Your task to perform on an android device: I'd like to see some of my college buddies who are still in Makkah. In the Moovit app, look for a bus from Madinah to Makkah on November 16 
Image 0: 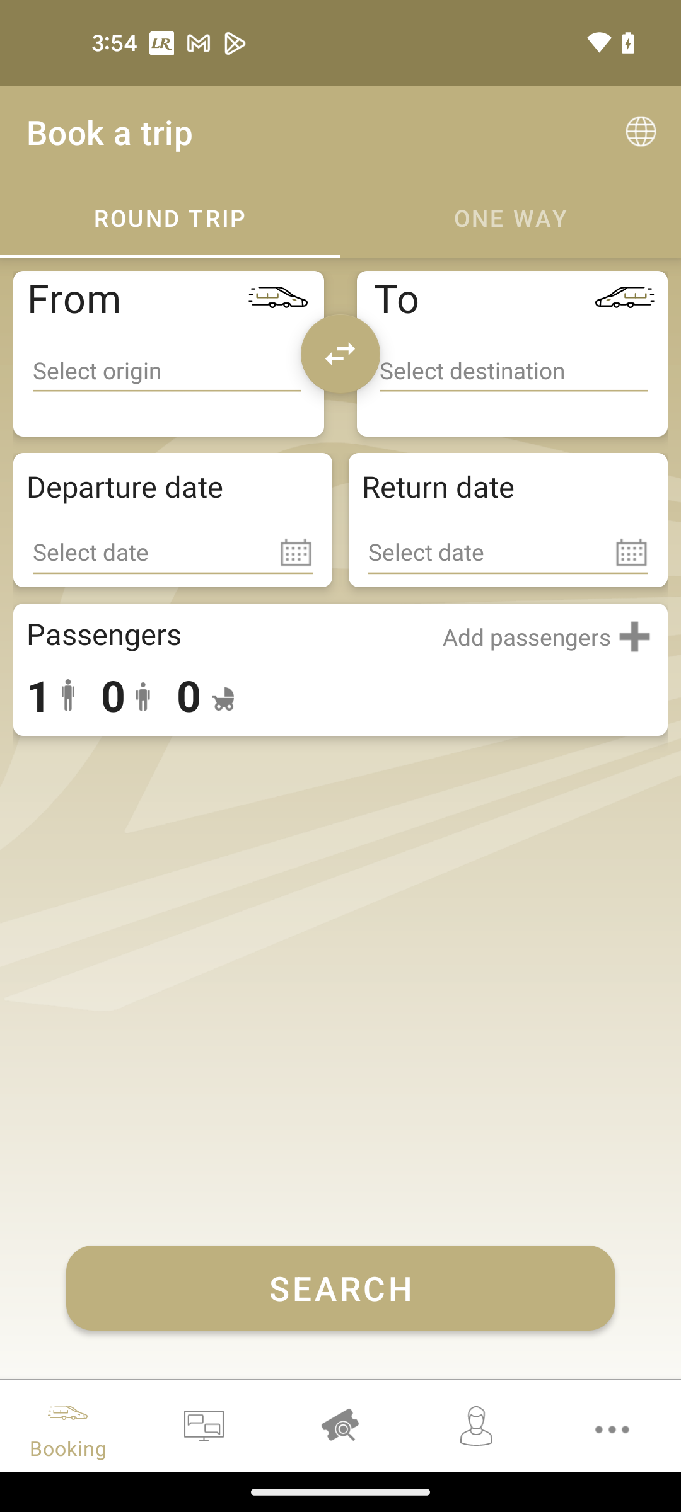
Open the Moovit app
Step 0: open app "Moovit"
Image 1: 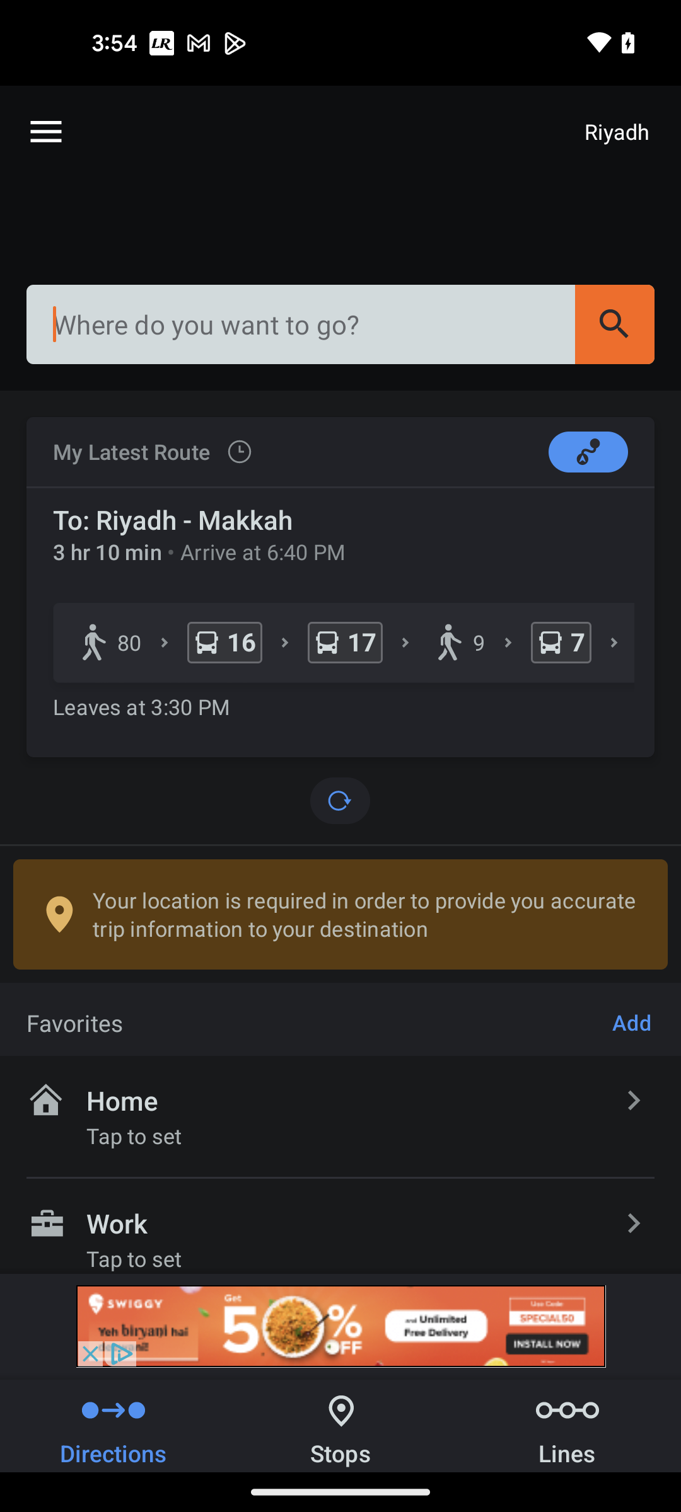
Go to the search bar
Step 1: click (301, 324)
Image 2: 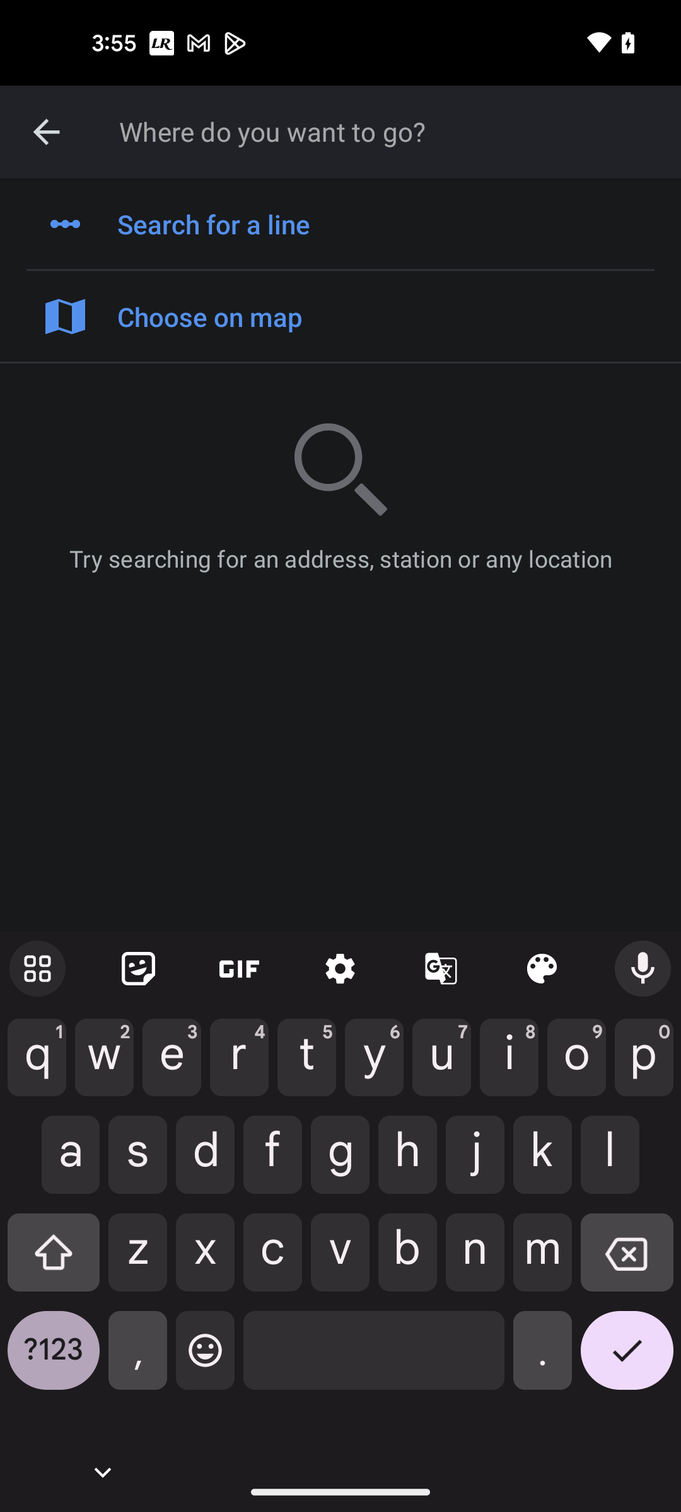
Search for Makkah
Step 2: type "Makkah"
Image 3: 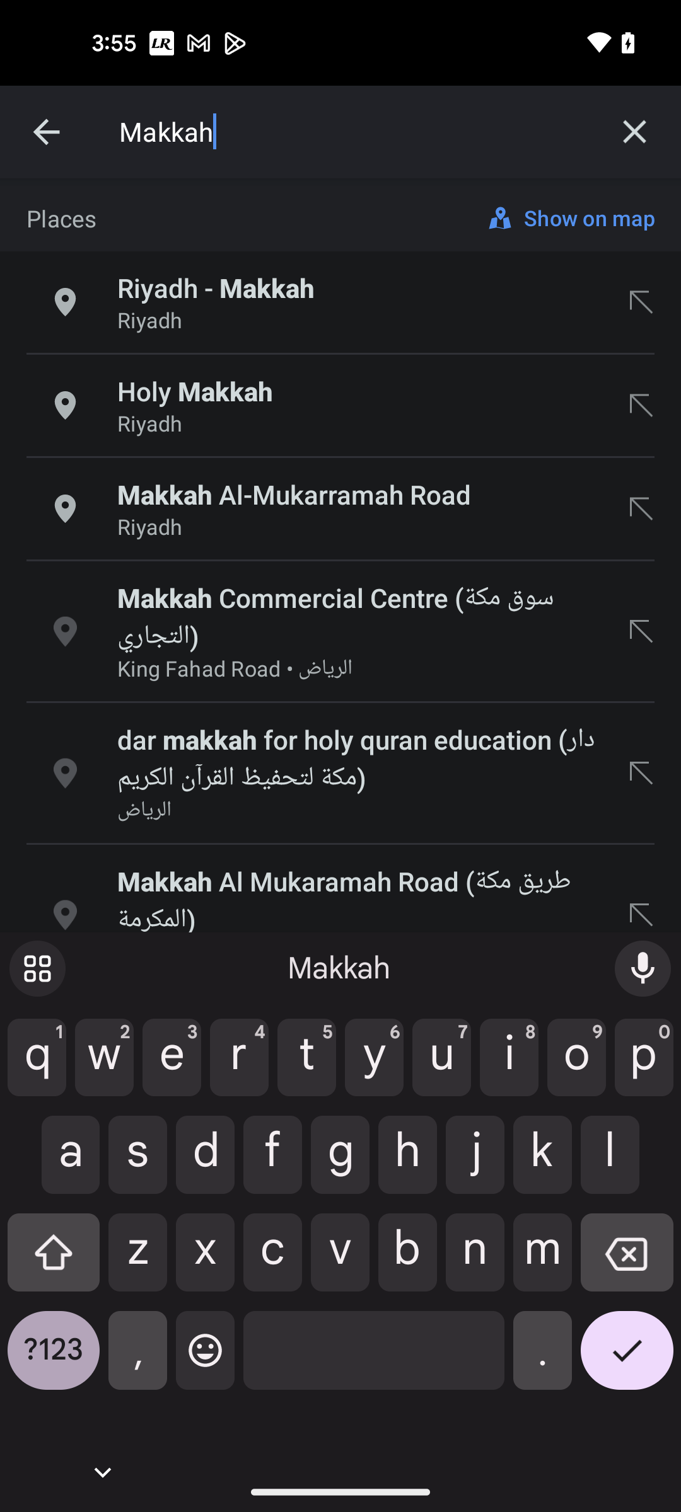
Click on the first searched result
Step 3: click (359, 287)
Image 4: 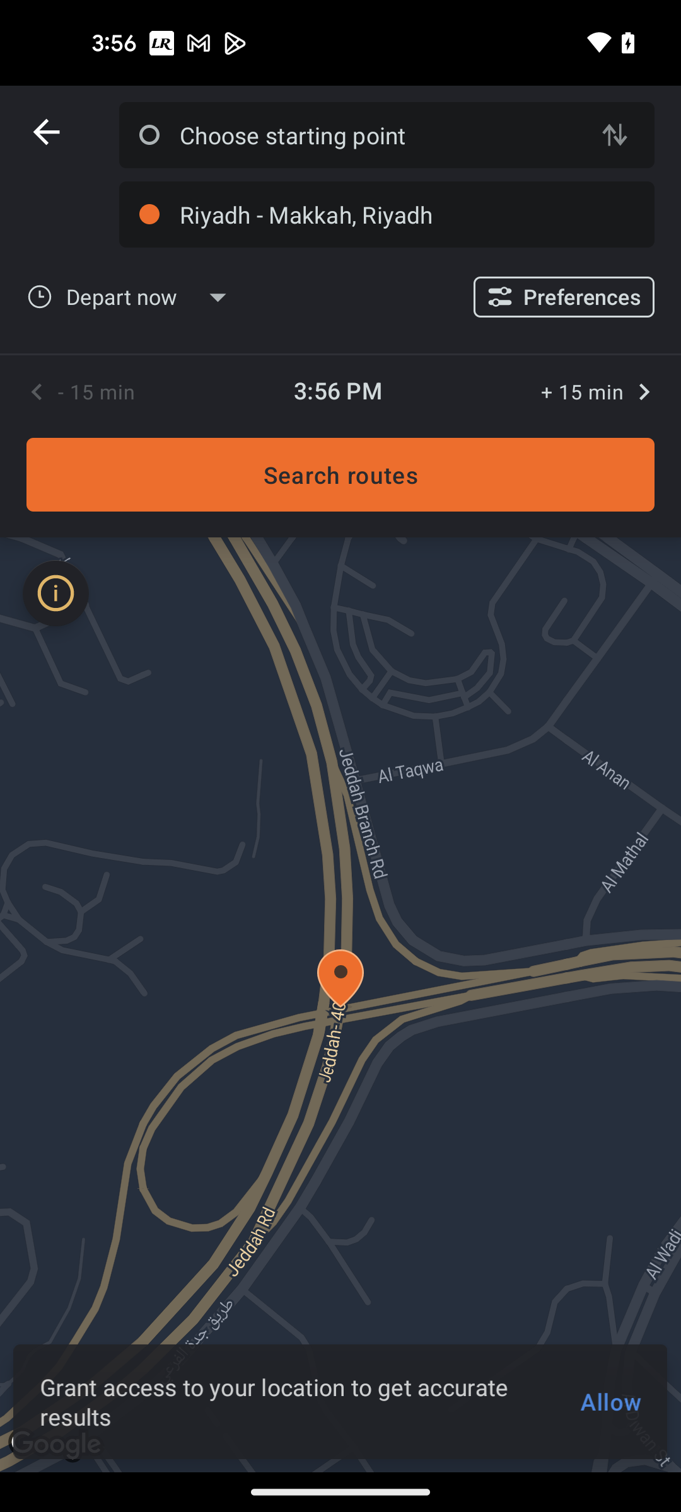
Click on the Choose starting point
Step 4: click (377, 135)
Image 5: 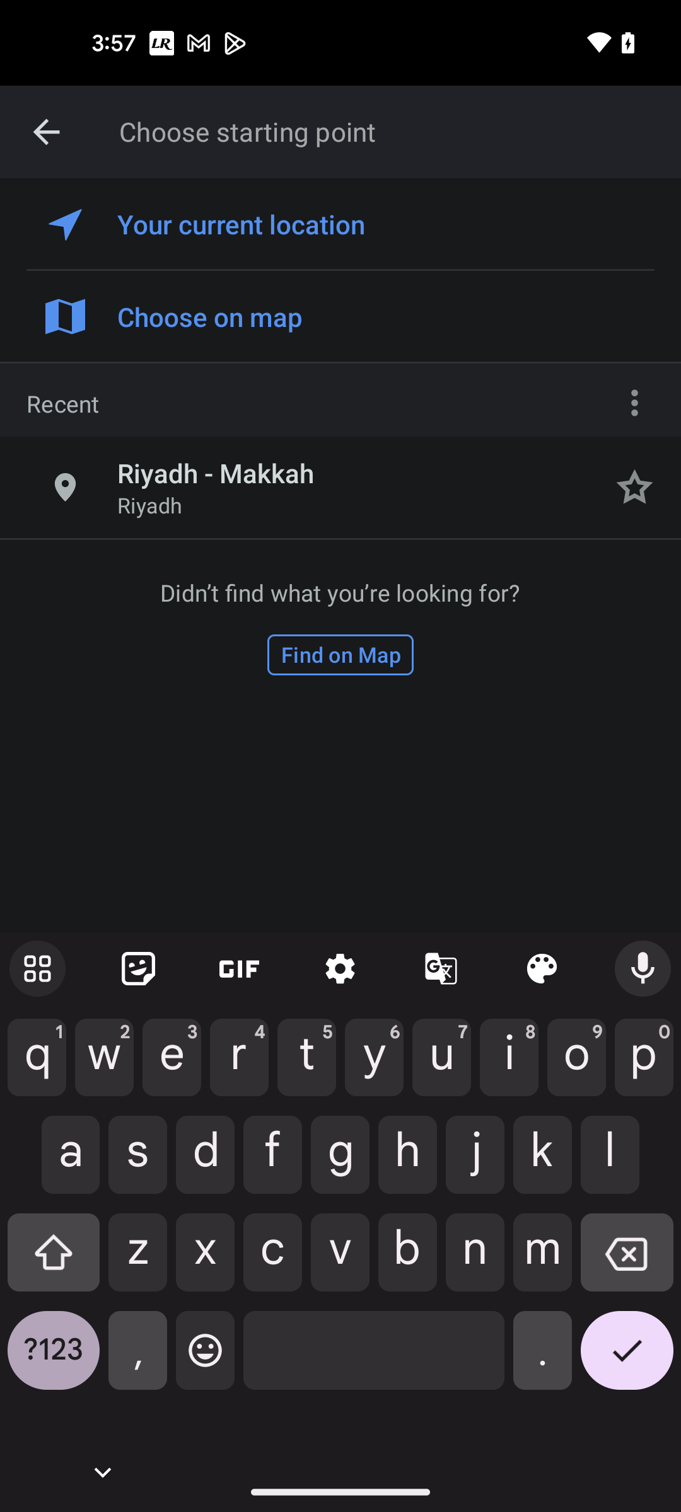
Search for Madinah
Step 5: type "Madinah"
Image 6: 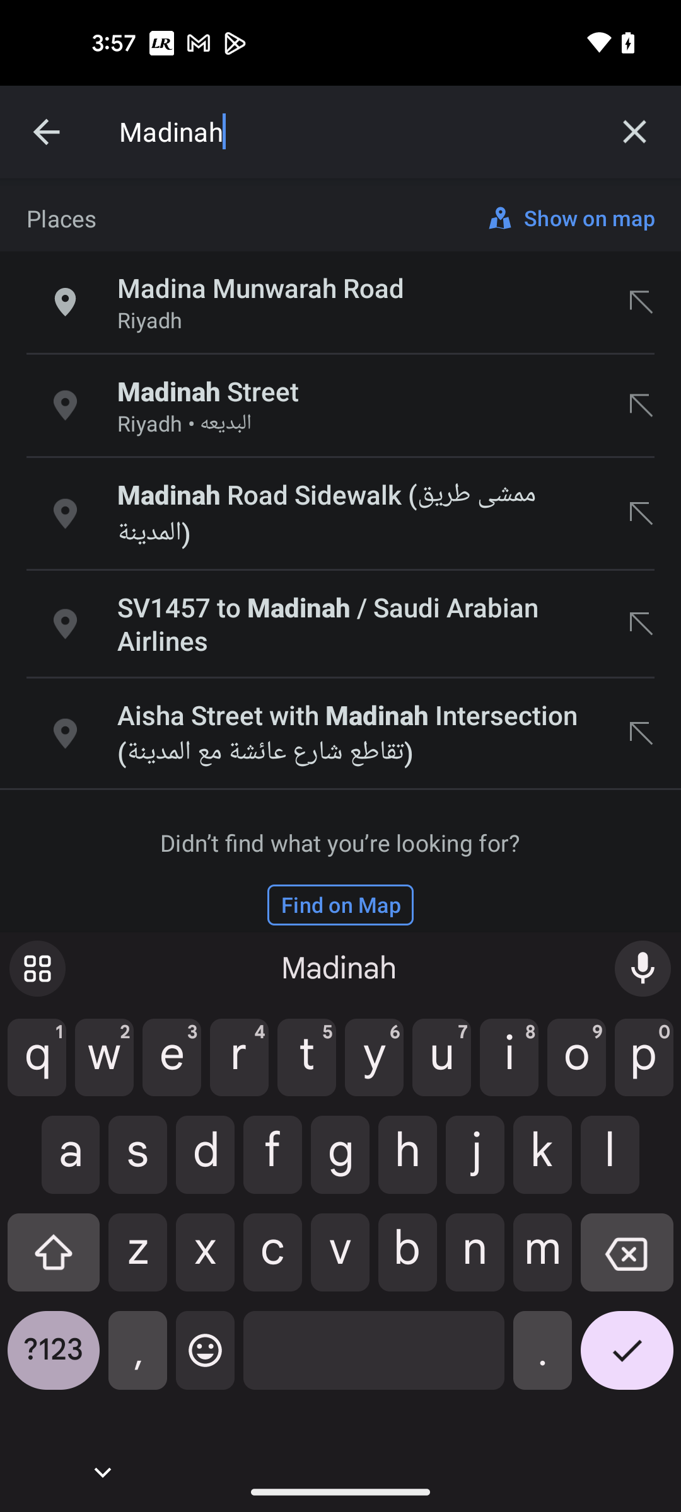
Click  on the first searched result
Step 6: click (359, 287)
Image 7: 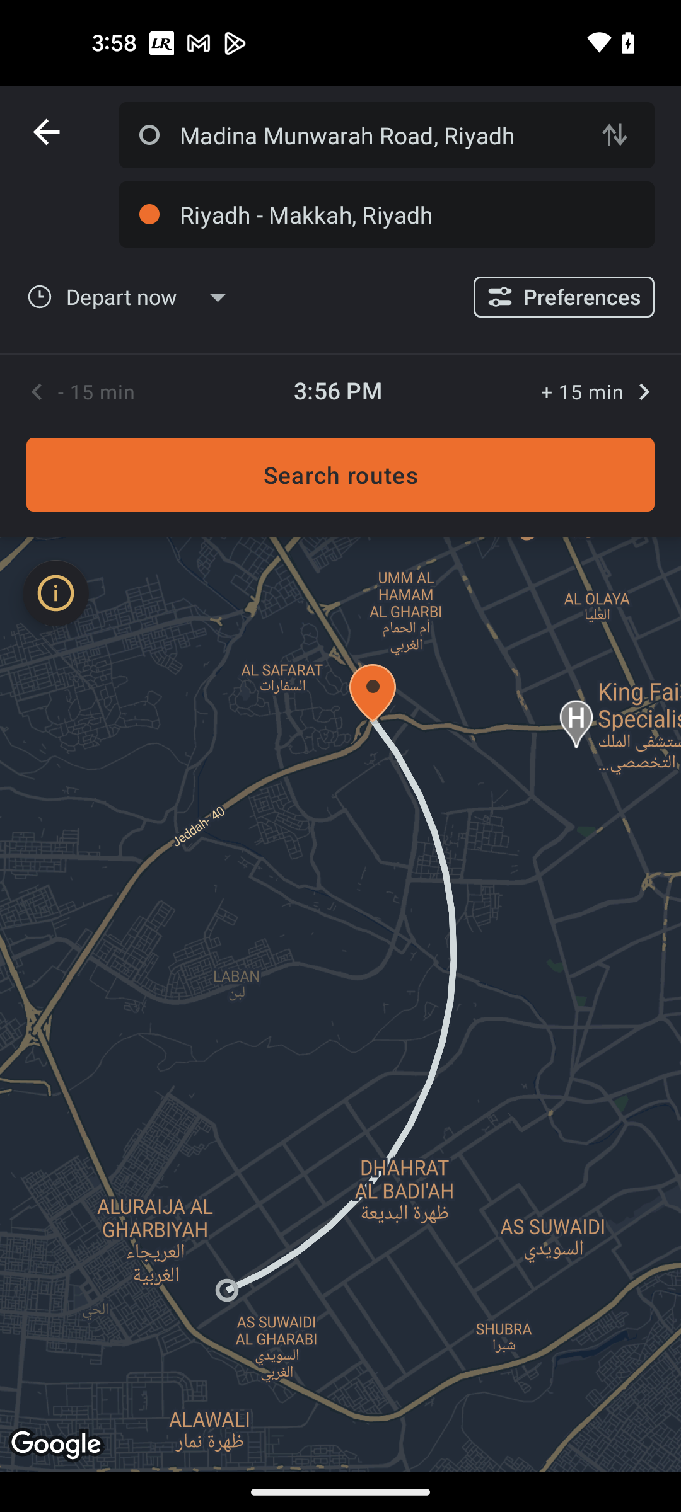
Click on the Depart Now dropdown button
Step 7: click (142, 297)
Image 9: 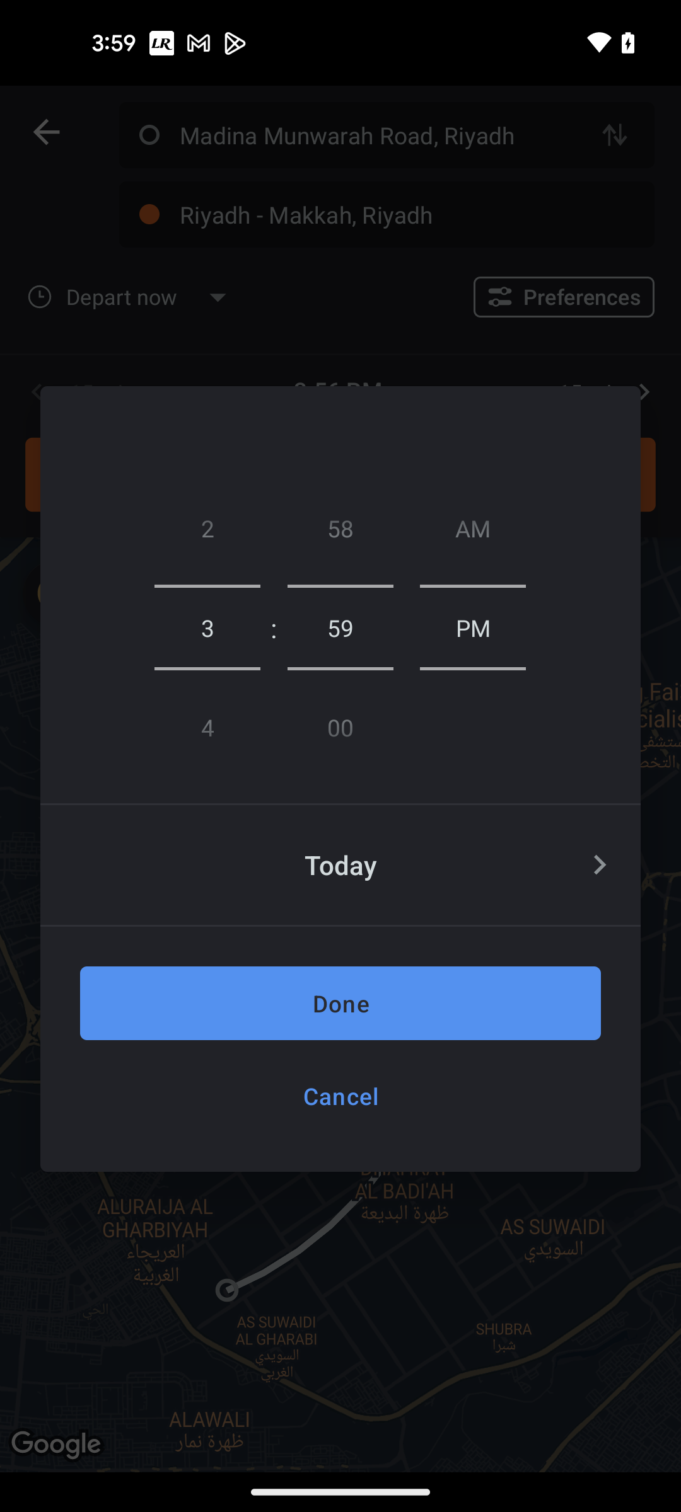
Click on the Arrow button
Step 9: click (601, 865)
Image 10: 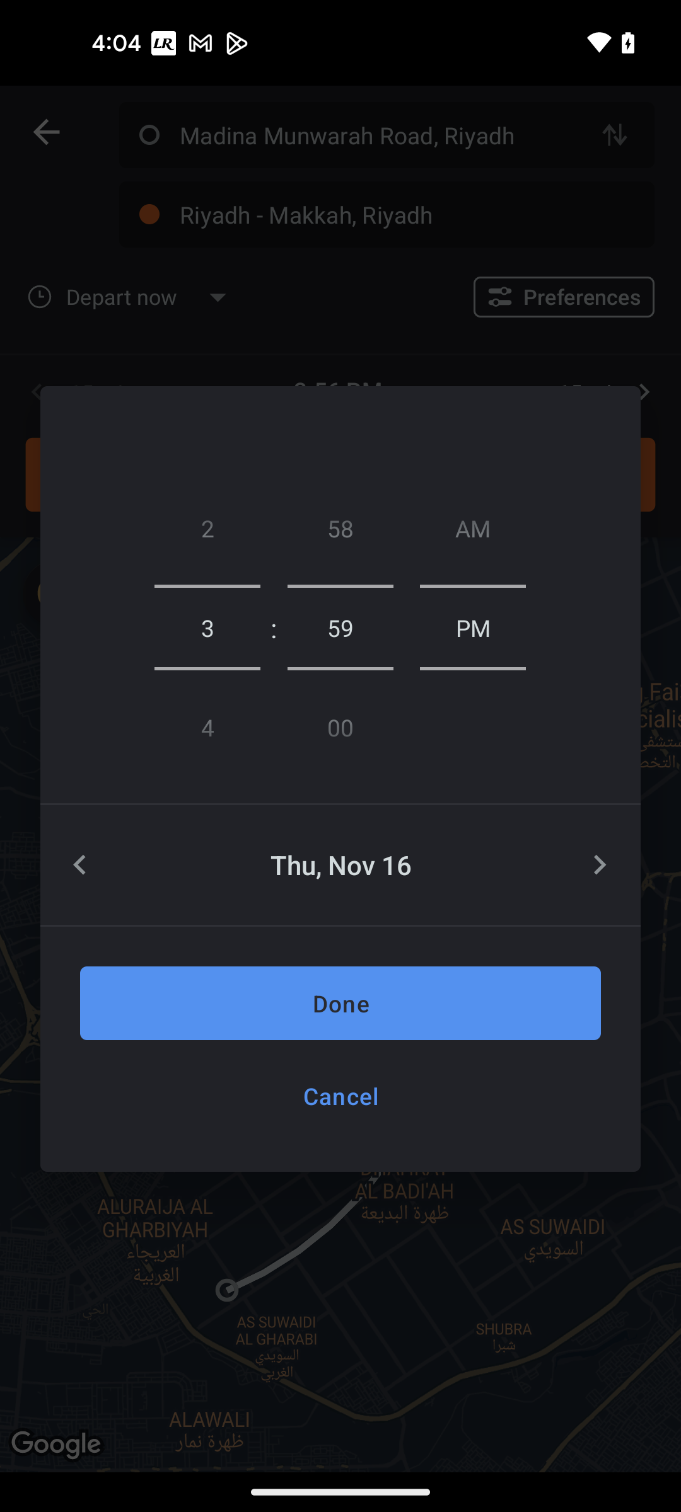
Click on Done button
Step 10: click (340, 1003)
Image 11: 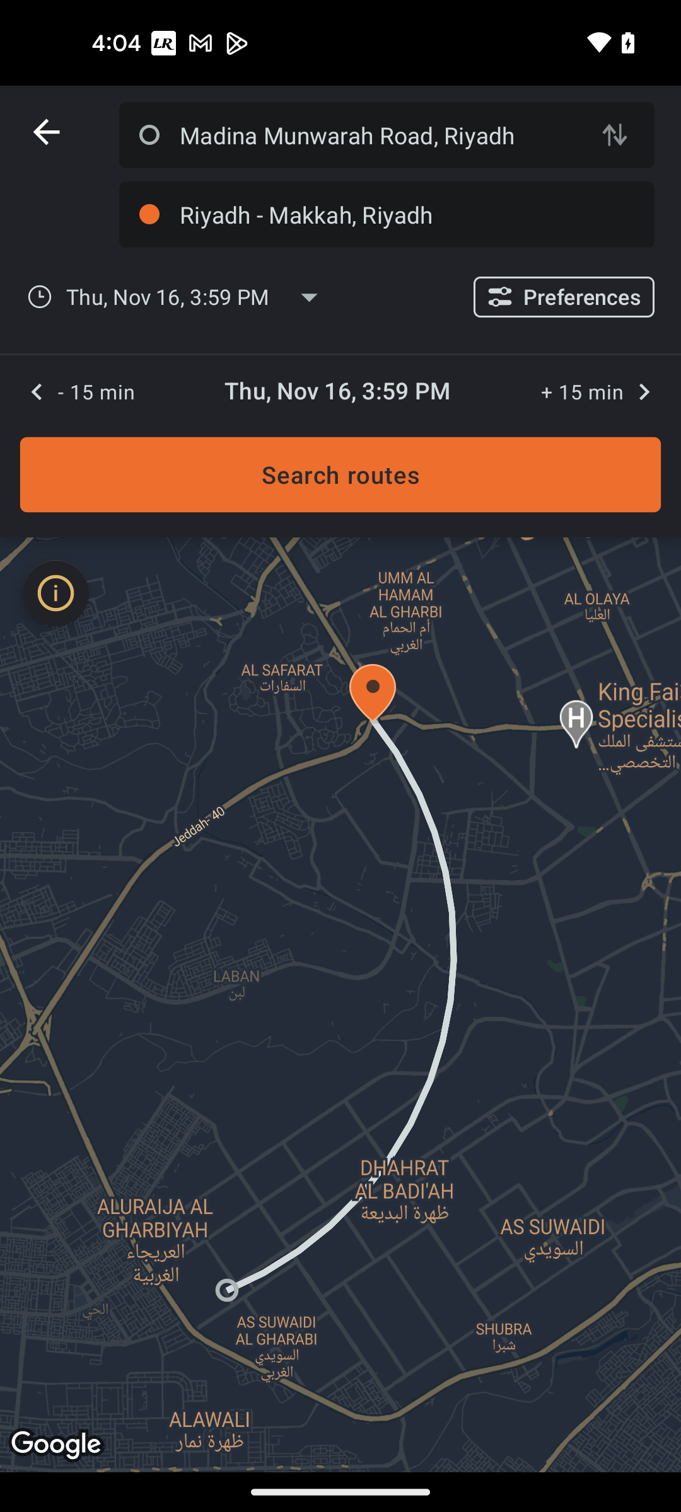
Click on the Search routes button
Step 11: click (340, 474)